Your task to perform on an android device: I want to view the  475,000 euro property with Plot size 215 m square and 6 rooms ( bedrooms) , 1 Bathroom and 1 Separate toilet
Image 0: 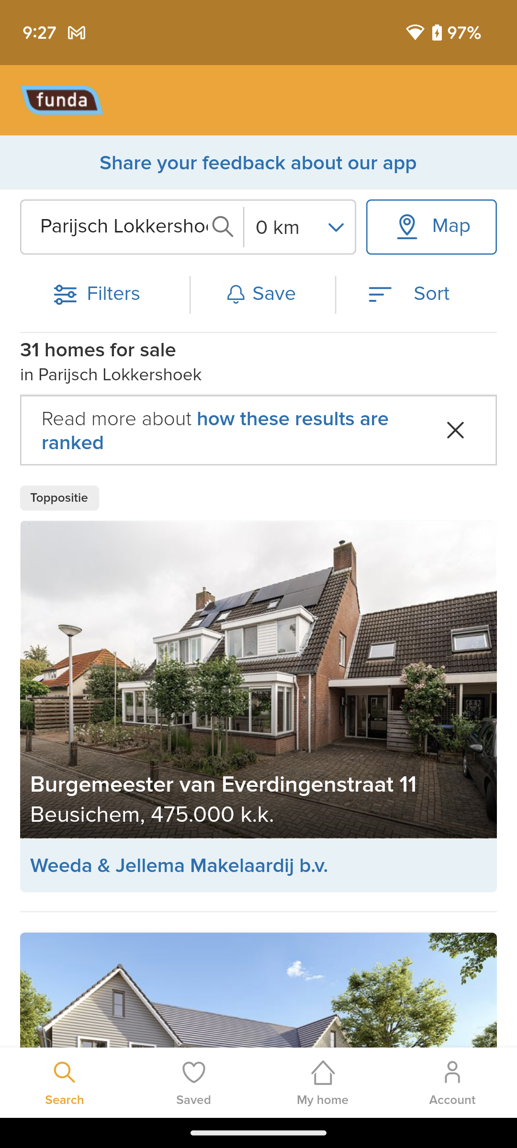
Click on the first property 
Step 0: click (258, 689)
Image 1: 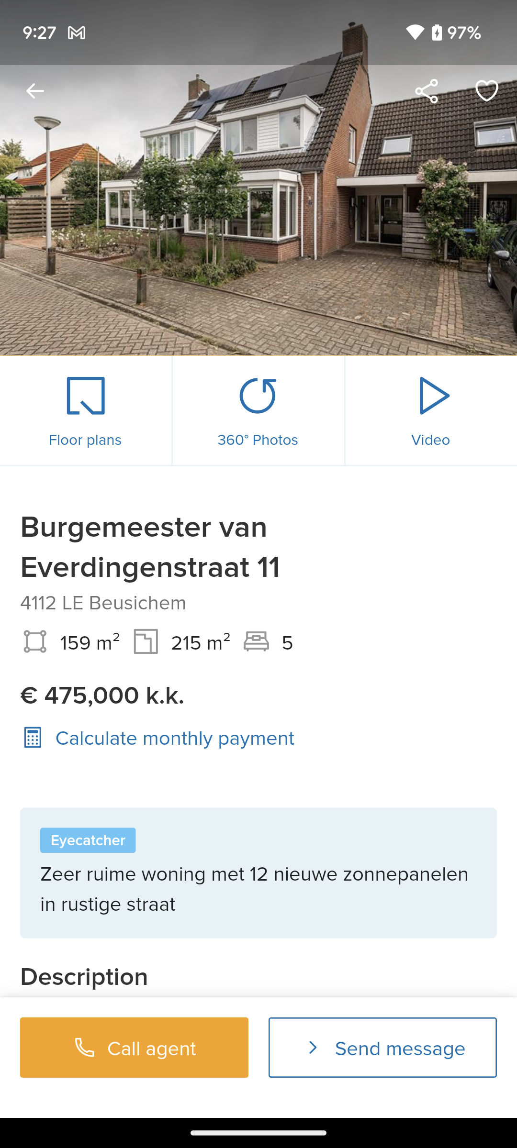
Scroll up to view the property specifications 
Step 1: scroll down
Image 2: 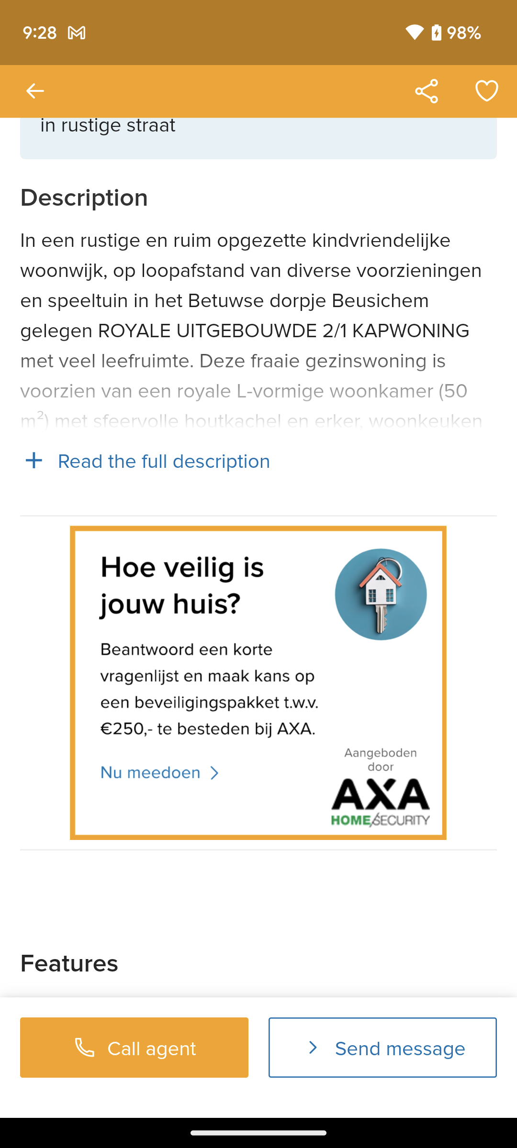
Scroll up to view the property specifications 
Step 2: scroll down
Image 4: 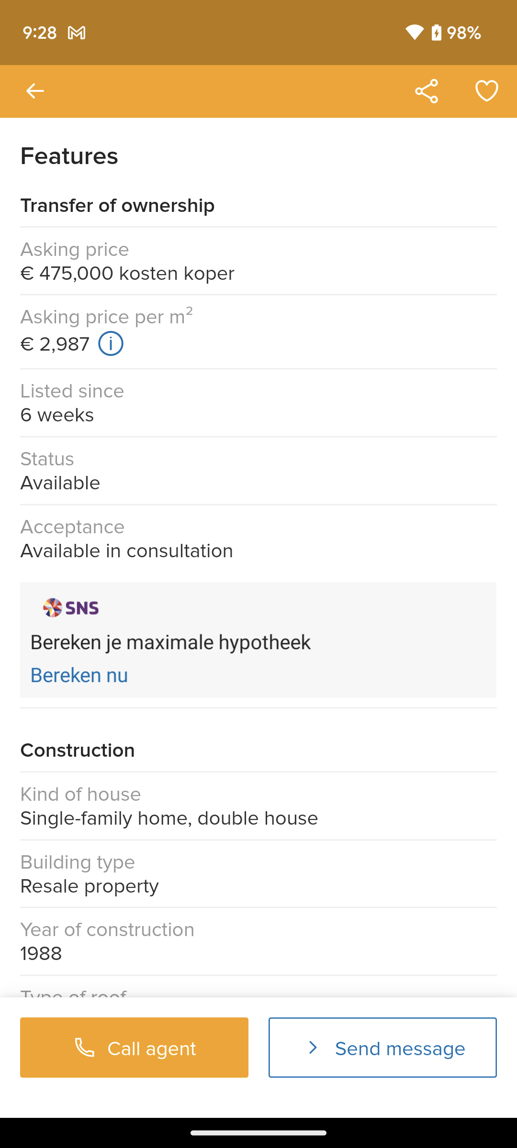
Scroll up to view the property specifications
Step 4: scroll down